Your task to perform on an android device: I want to browse Martin Garrix's songs on the Gaana app because he's my favorite musician.
Image 0: 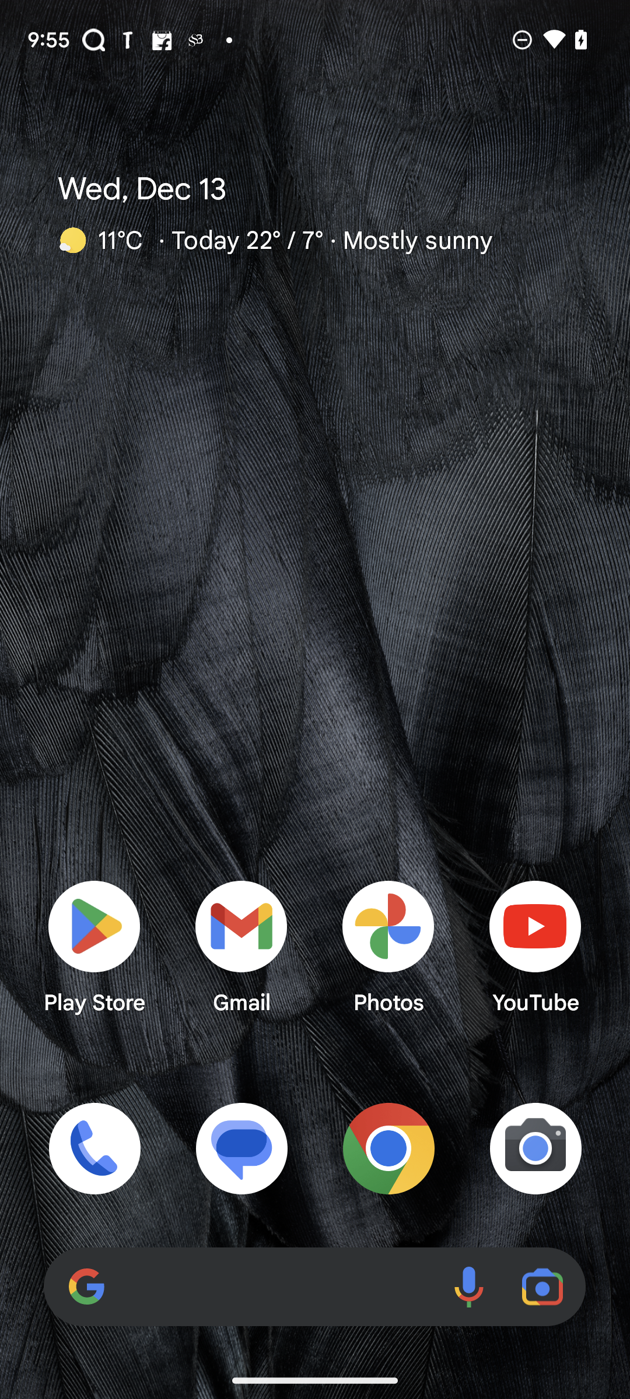
Open the Gaana app.
Step 0: open app "Gaana"
Image 1: 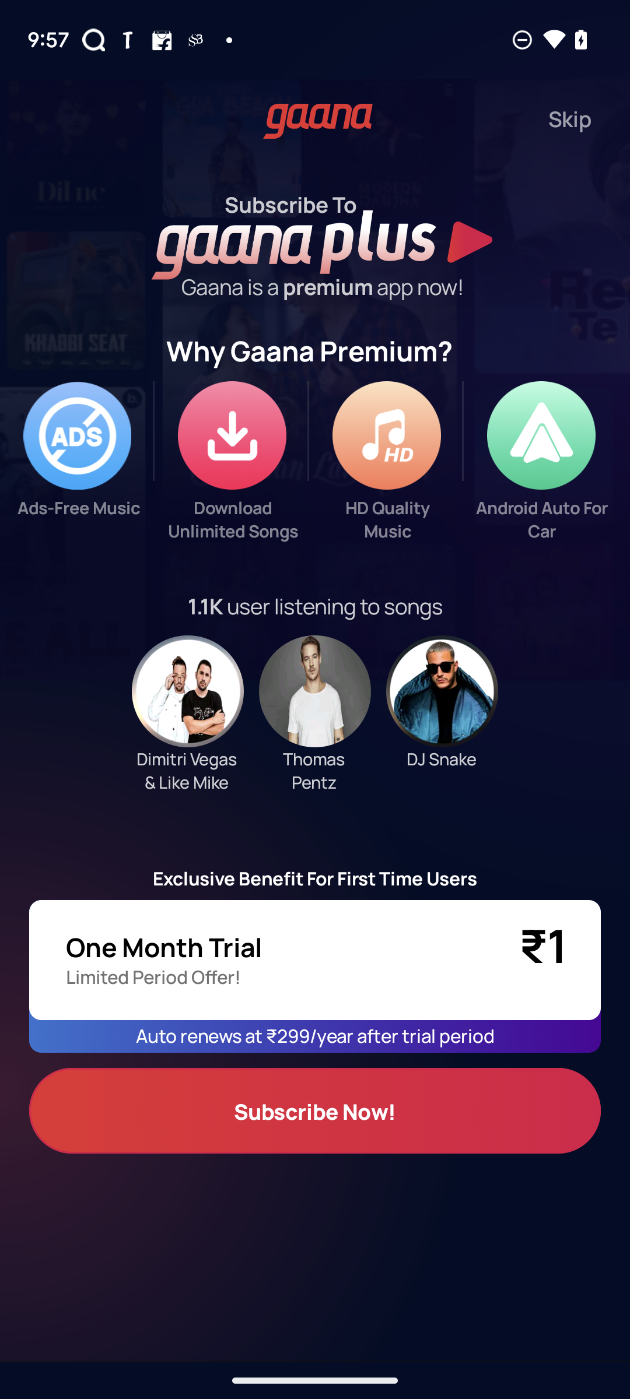
Click on skip button.
Step 1: click (570, 118)
Image 2: 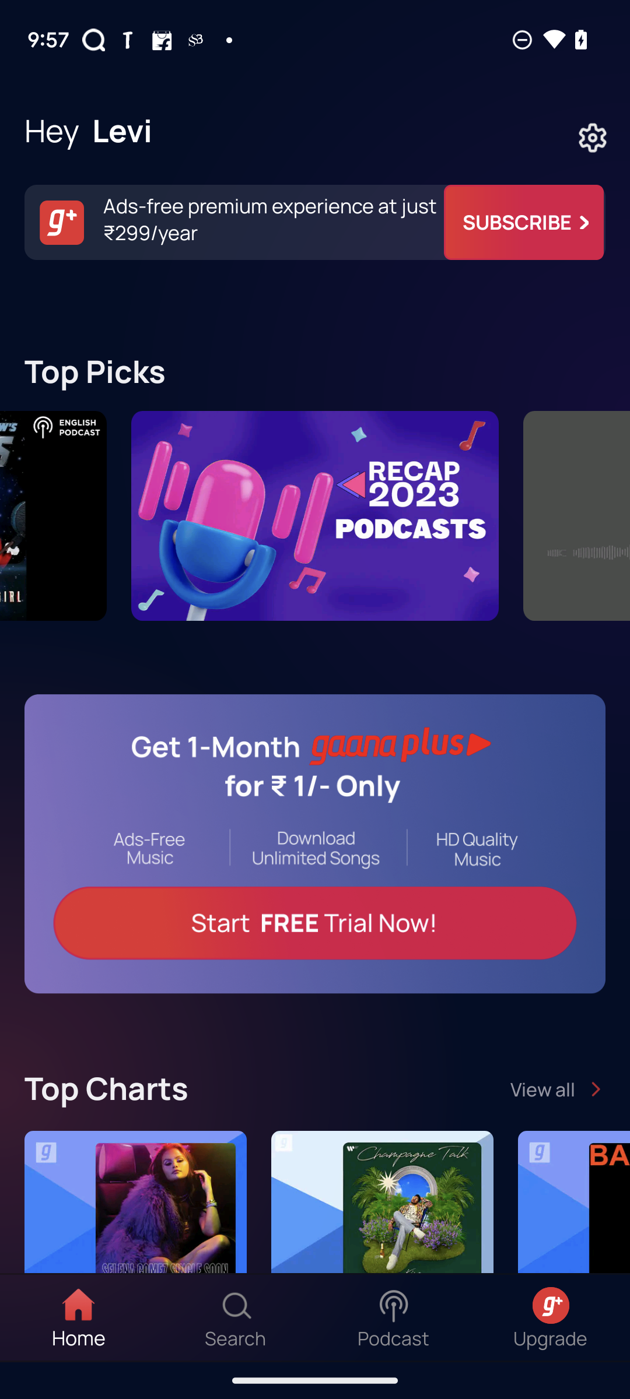
Click on the search icon.
Step 2: click (236, 1317)
Image 3: 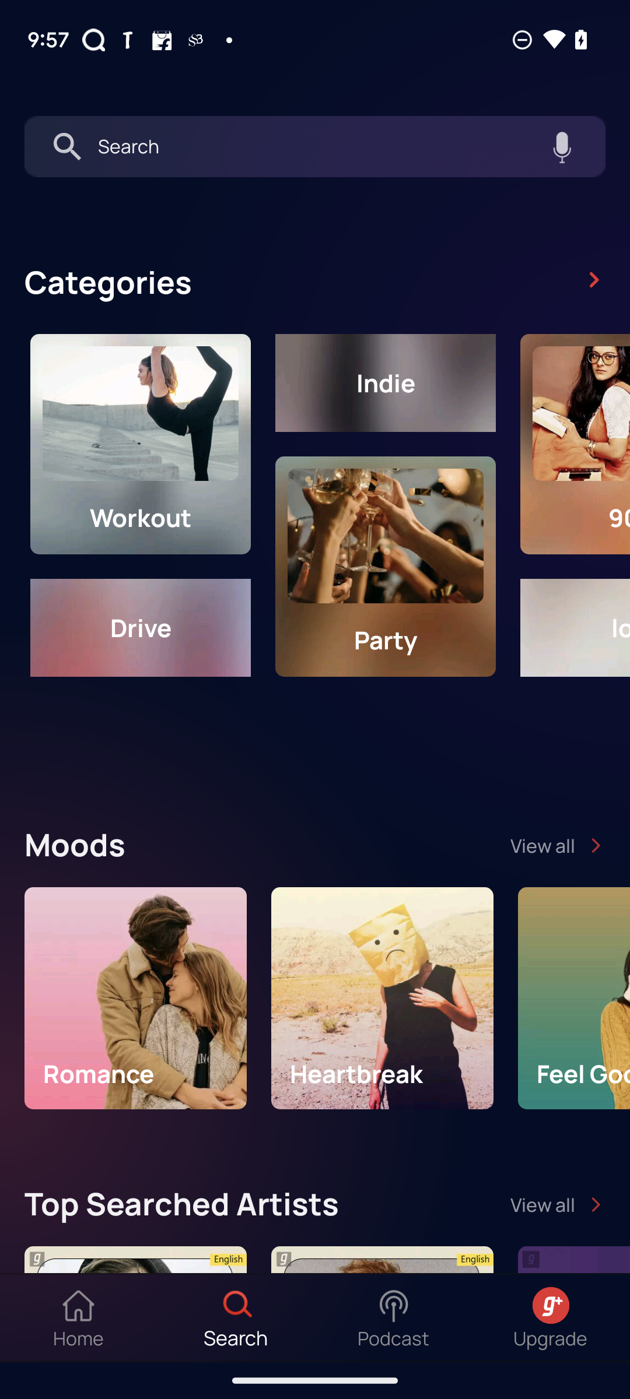
Click on the search bar.
Step 3: click (321, 146)
Image 4: 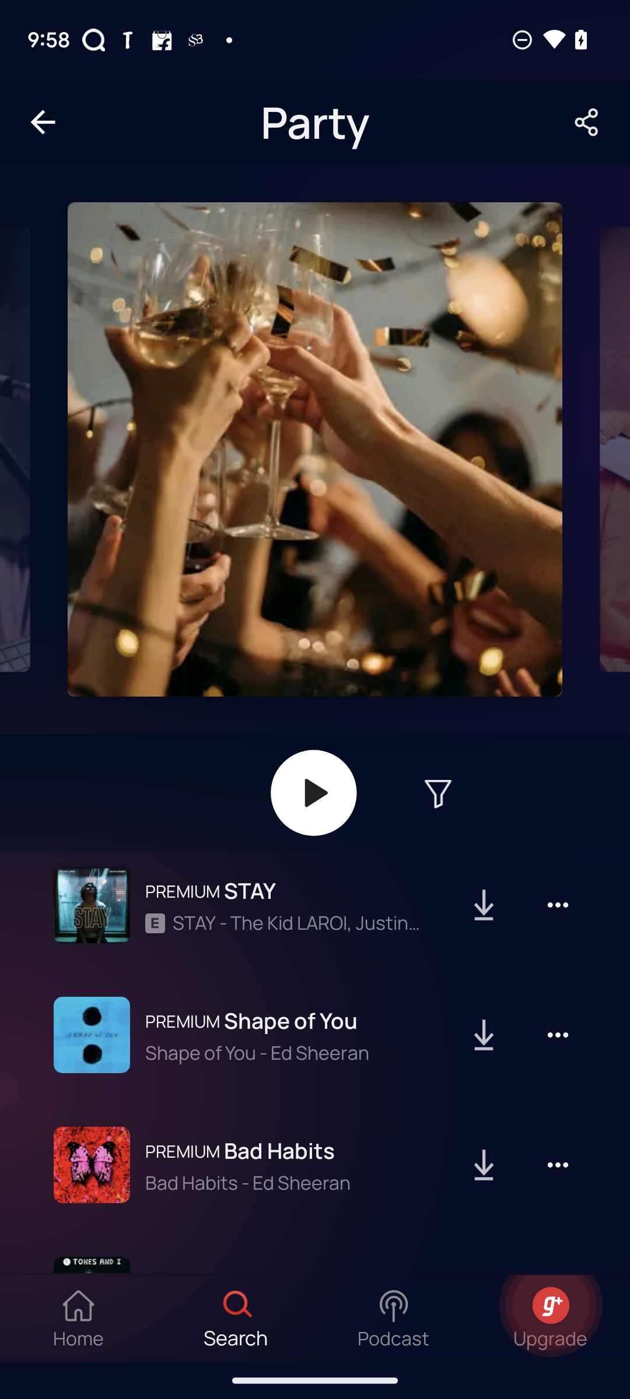
Click on the search bar.
Step 4: wait
Image 5: 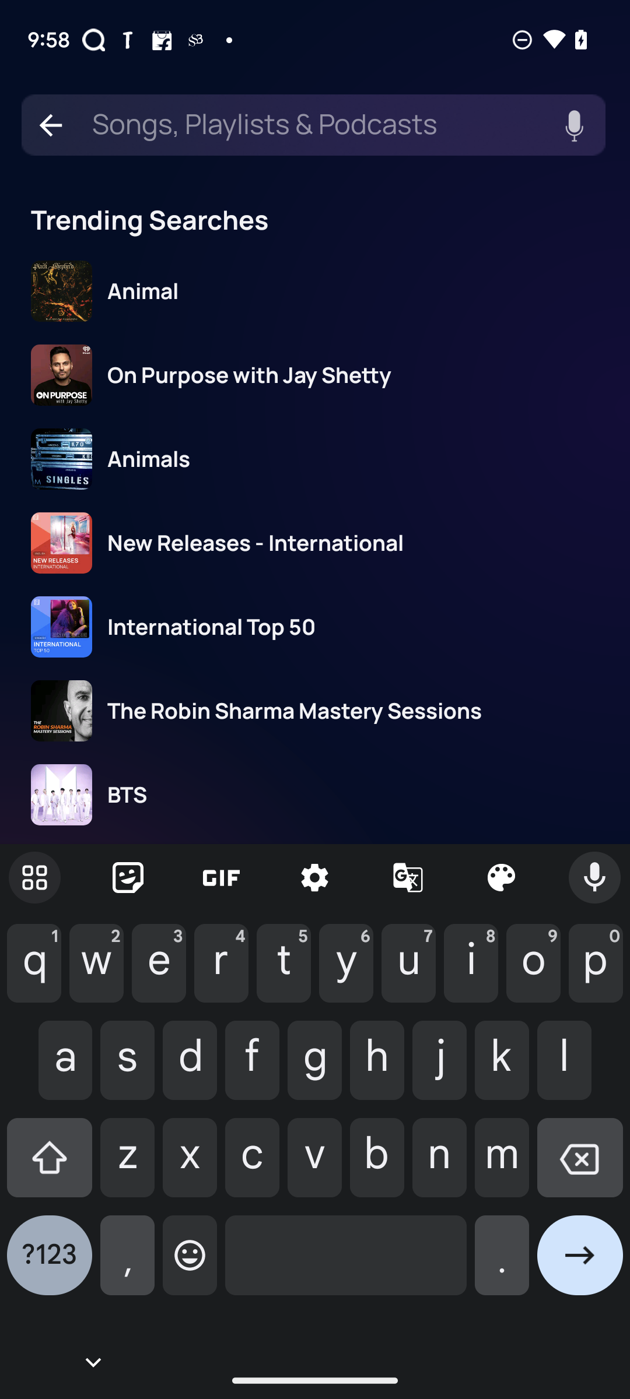
Enter Martin Garrix in the search bar
Step 5: type "Martin Garrix"
Image 6: 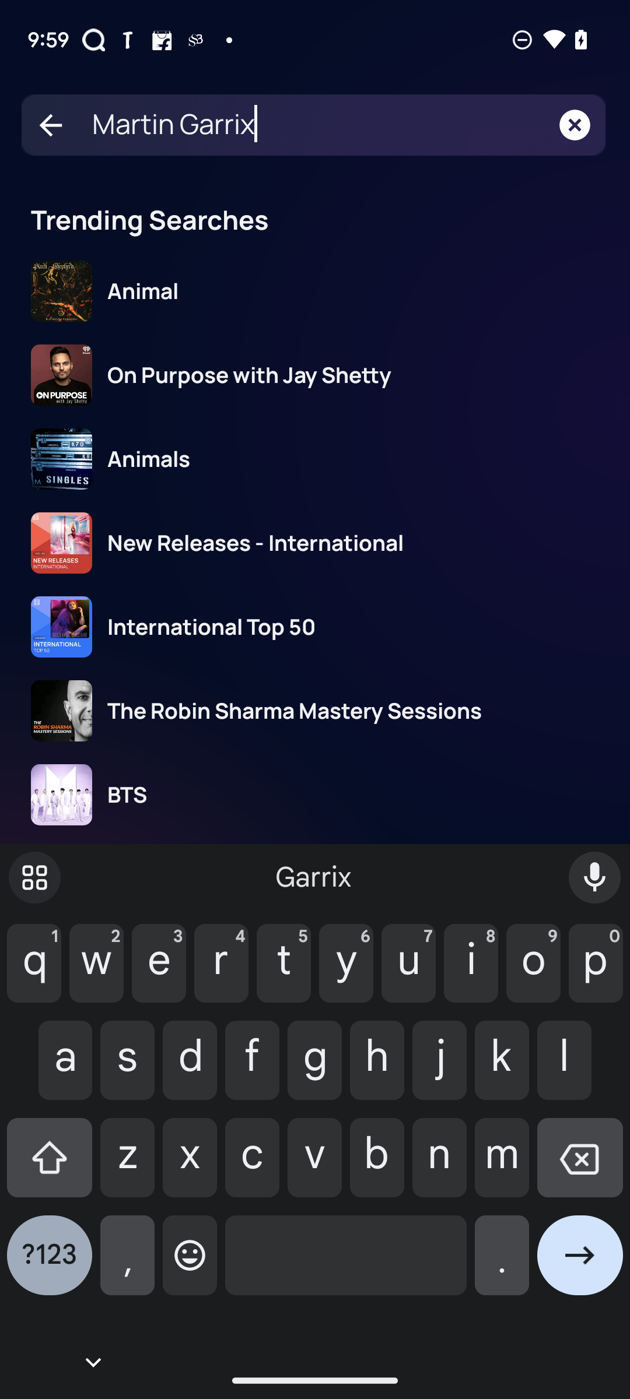
Click on the next icon.
Step 6: click (580, 1264)
Image 7: 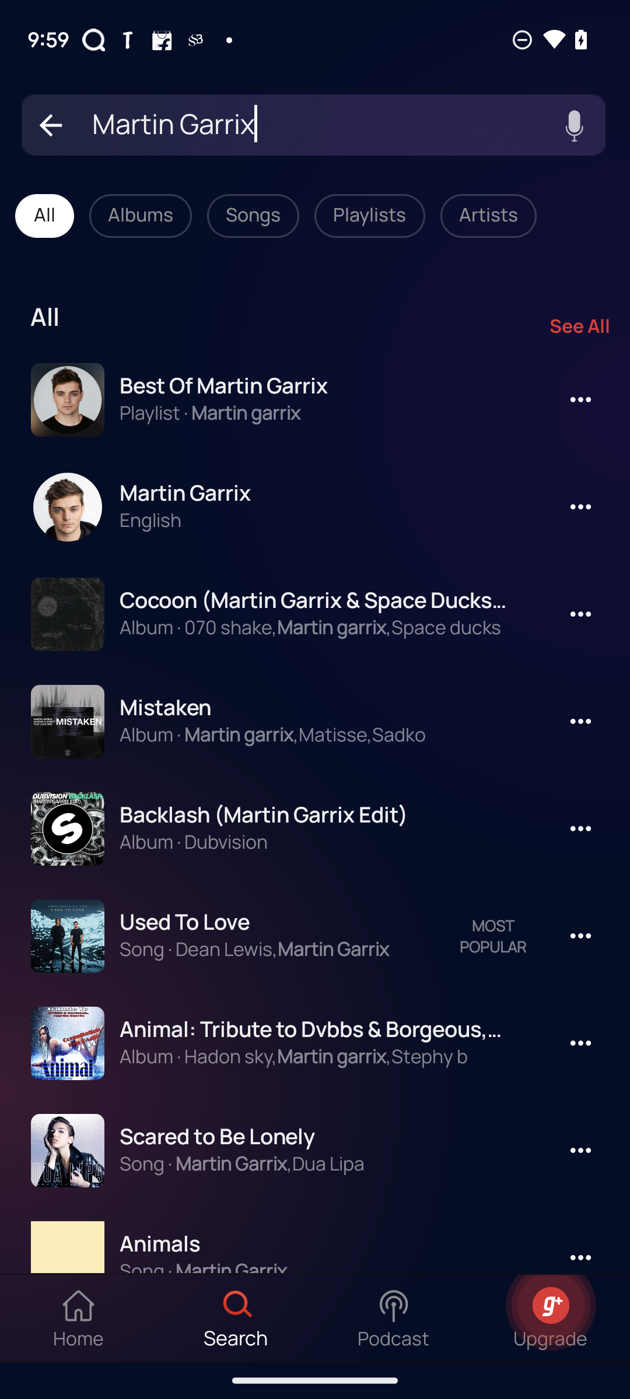
Click on songs button.
Step 7: click (253, 216)